Your task to perform on an android device: I want to adjust the font size so that I can read my book.
Image 0: 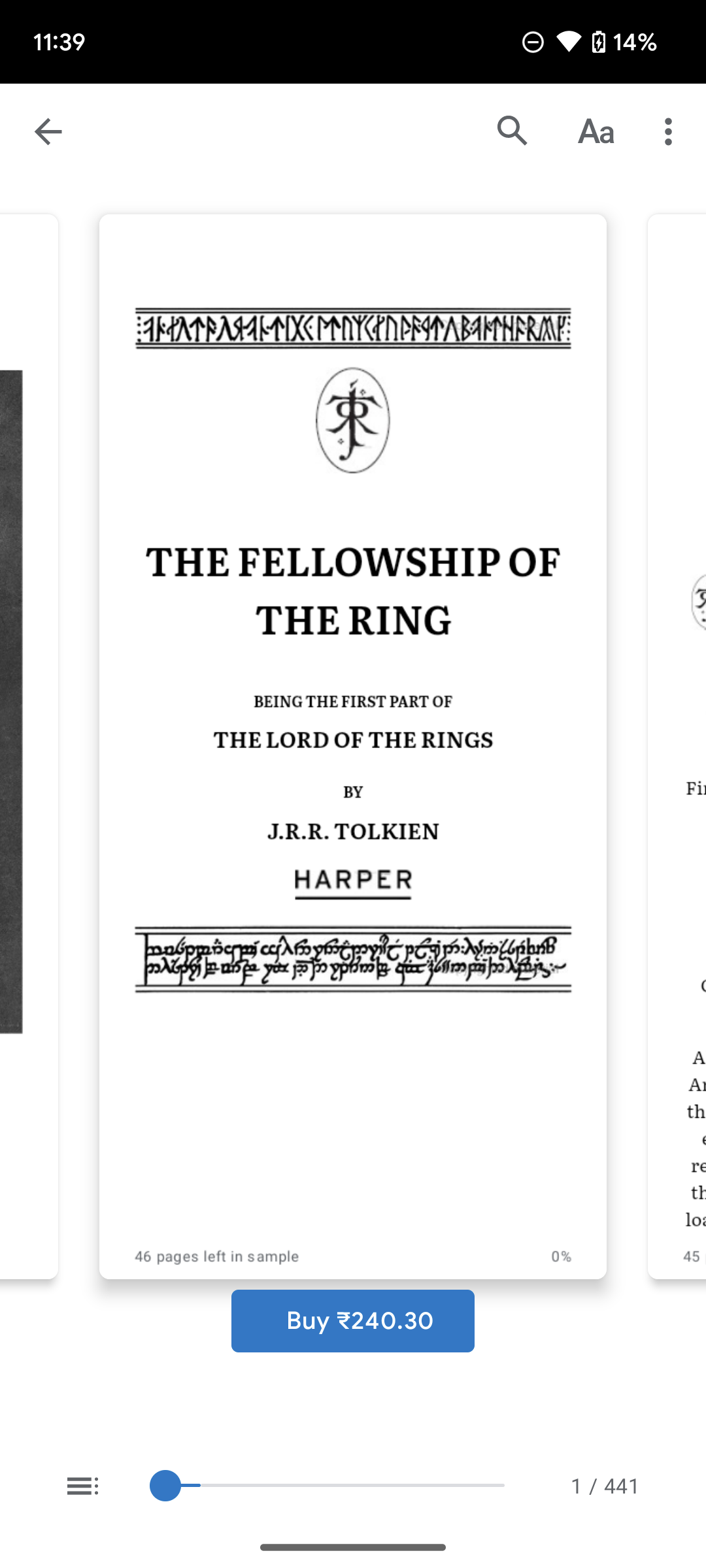
Click on the Aa option on the screen.
Step 0: click (596, 131)
Image 1: 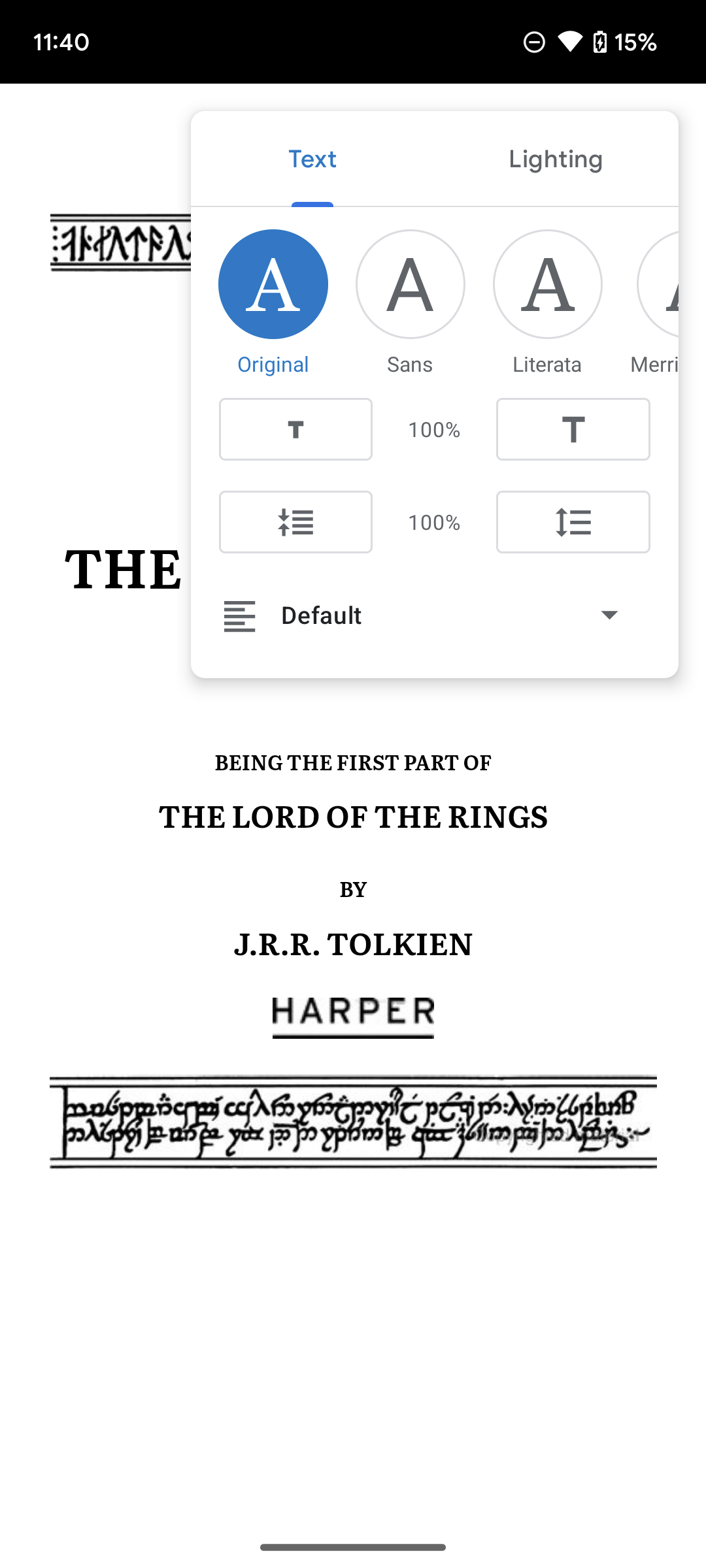
Click on the T icon on the screen.
Step 1: click (573, 429)